Your task to perform on an android device: In the next few days, my sister is having her birthday party . Search for  sneaker shoes in the Zara app.
Image 0: 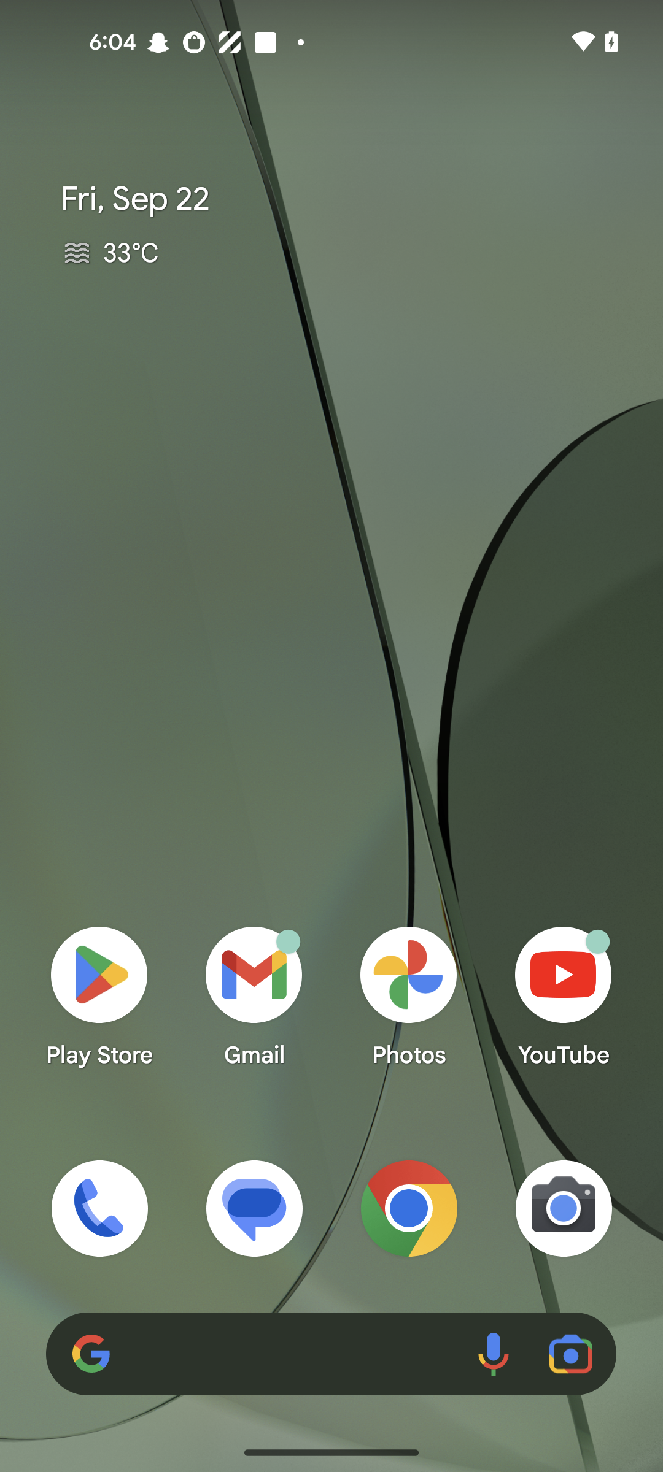
open the zara app
Step 0: open app "ZARA"
Image 1: 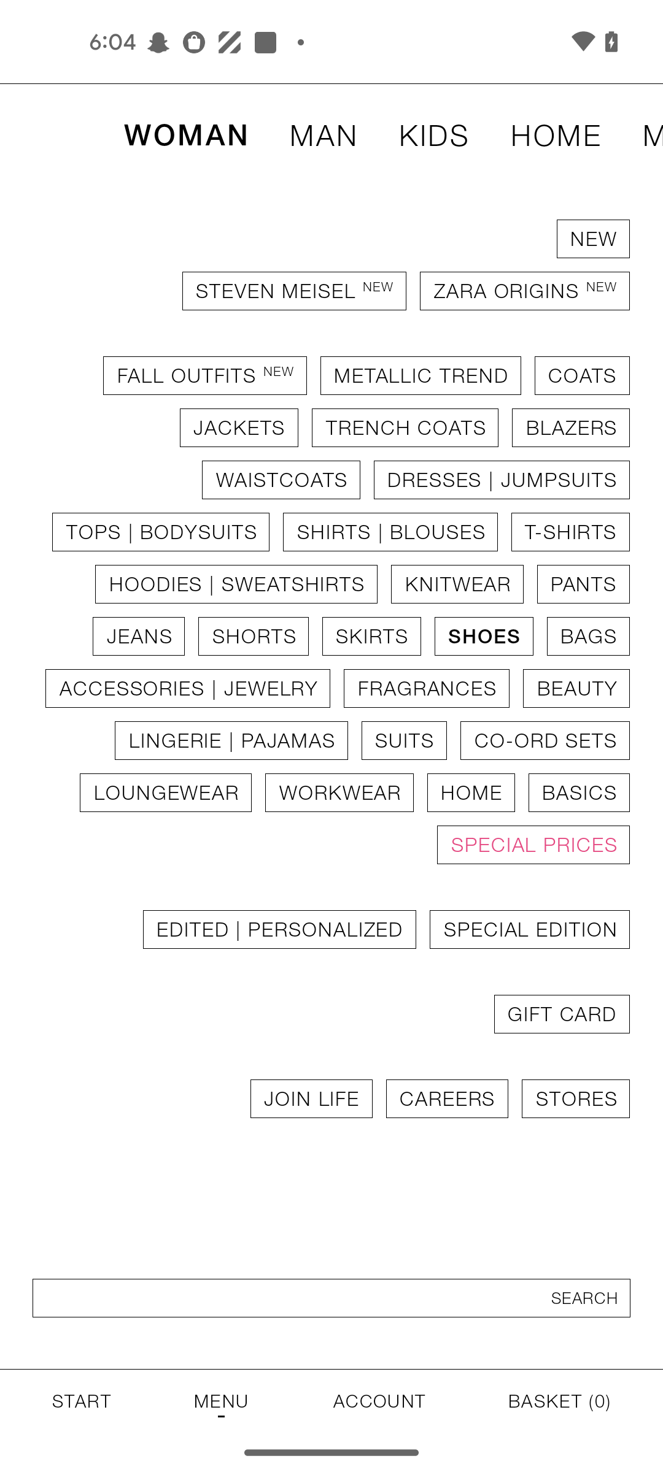
Click on the shoes option 
Step 1: click (484, 636)
Image 2: 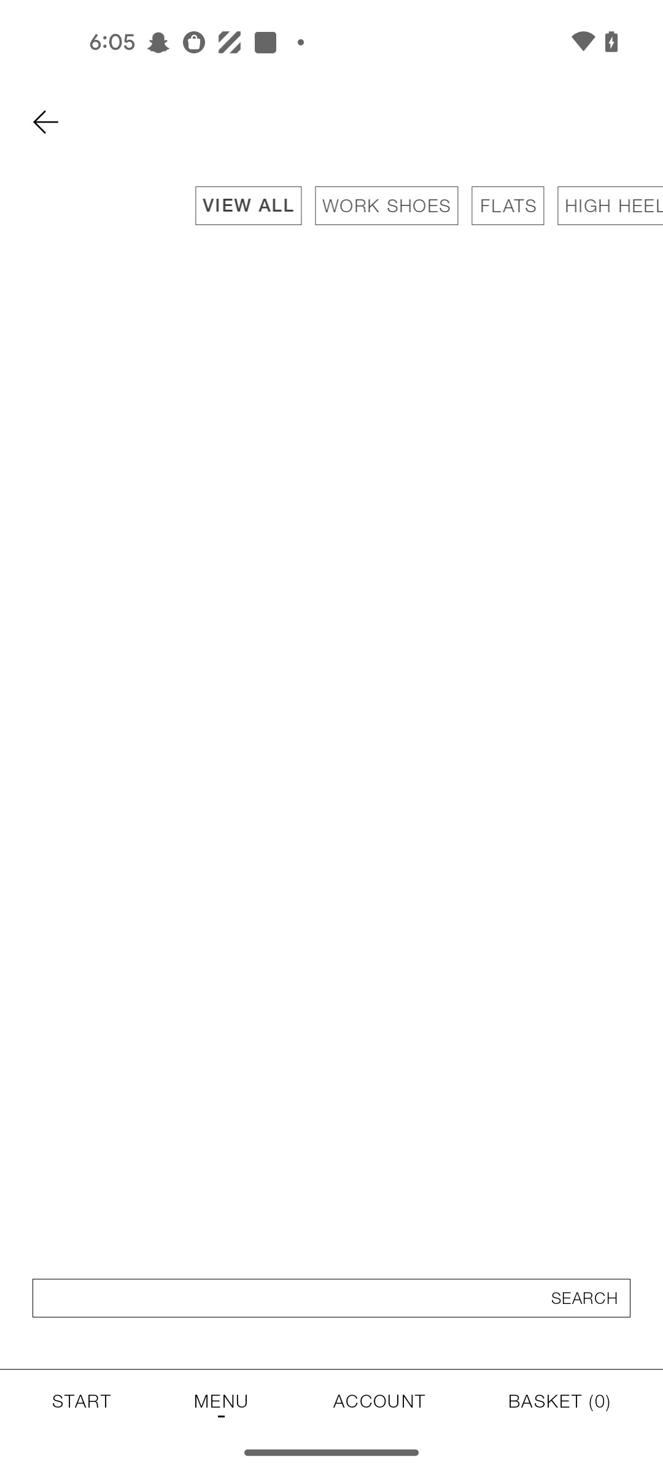
Click on the shoes option 
Step 2: wait
Image 3: 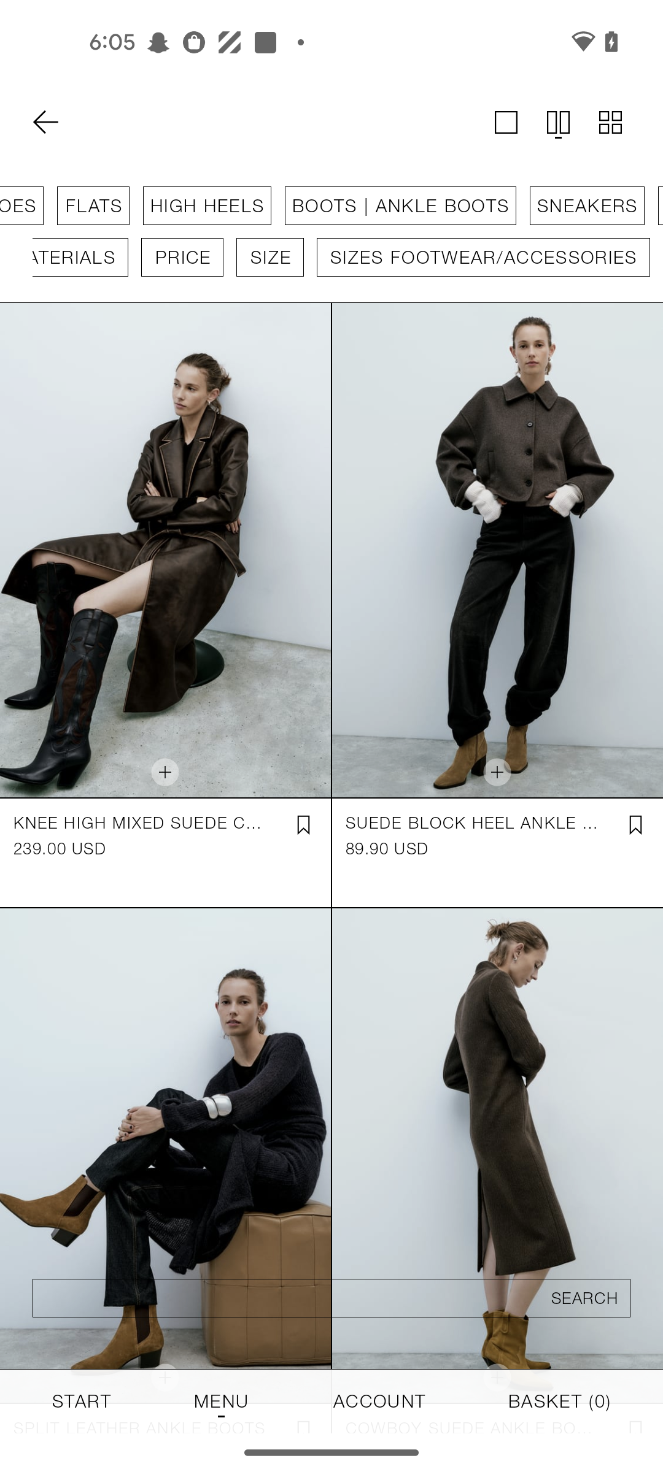
Click on the Sneakers option 
Step 3: click (587, 205)